Your task to perform on an android device:  Open settings from the top left overflow button and change the event color from Peacock to grape.
Image 0: 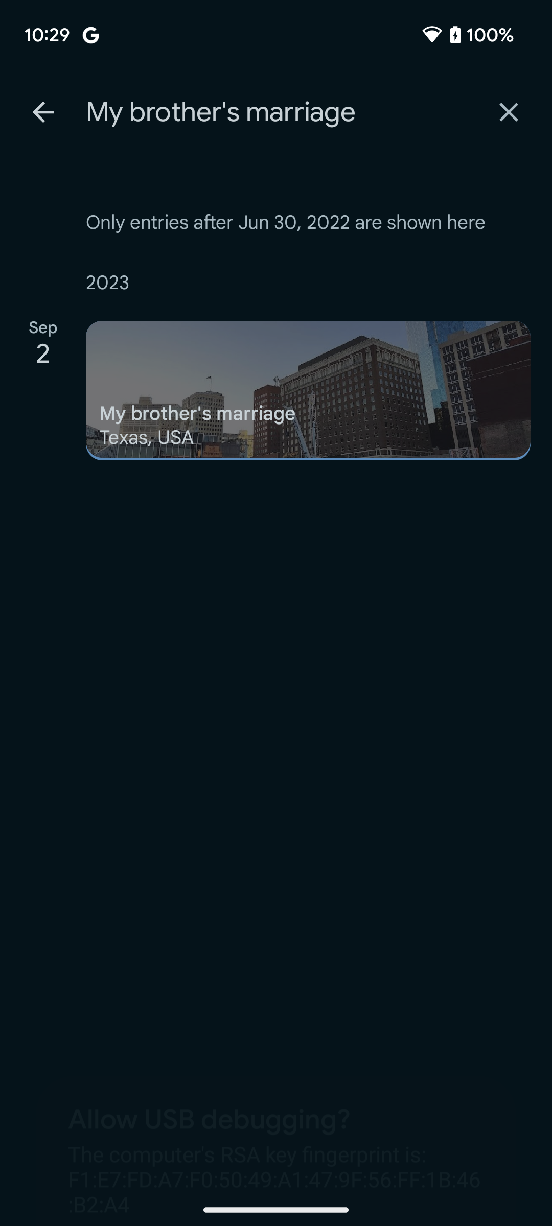
Go back to the previous page
Step 0: press back button
Image 1: 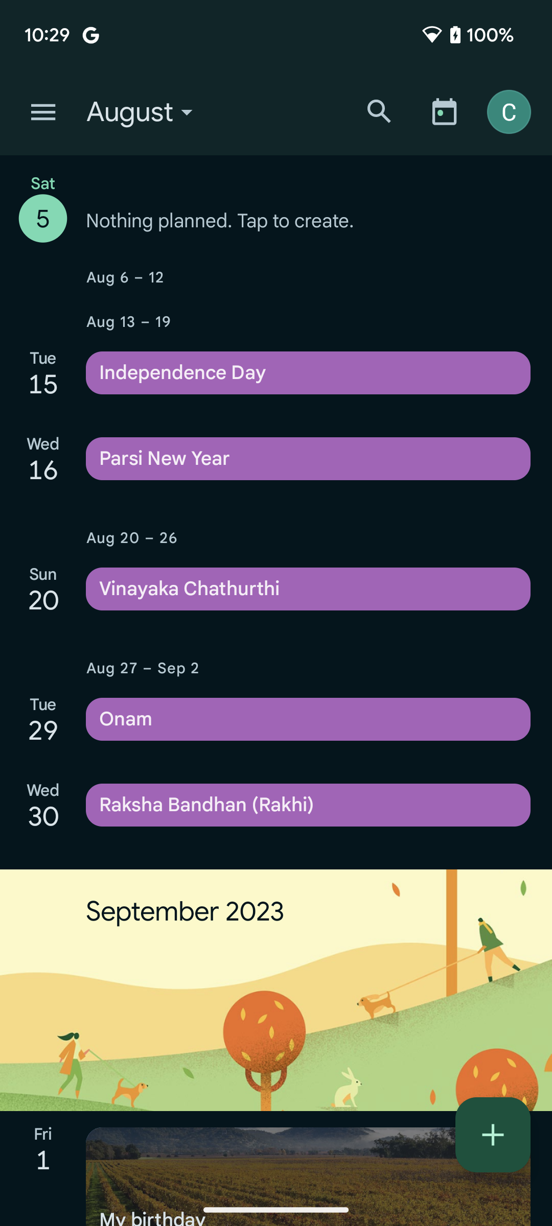
Click on the overflow button at the top left corner of the screen
Step 1: click (43, 112)
Image 3: 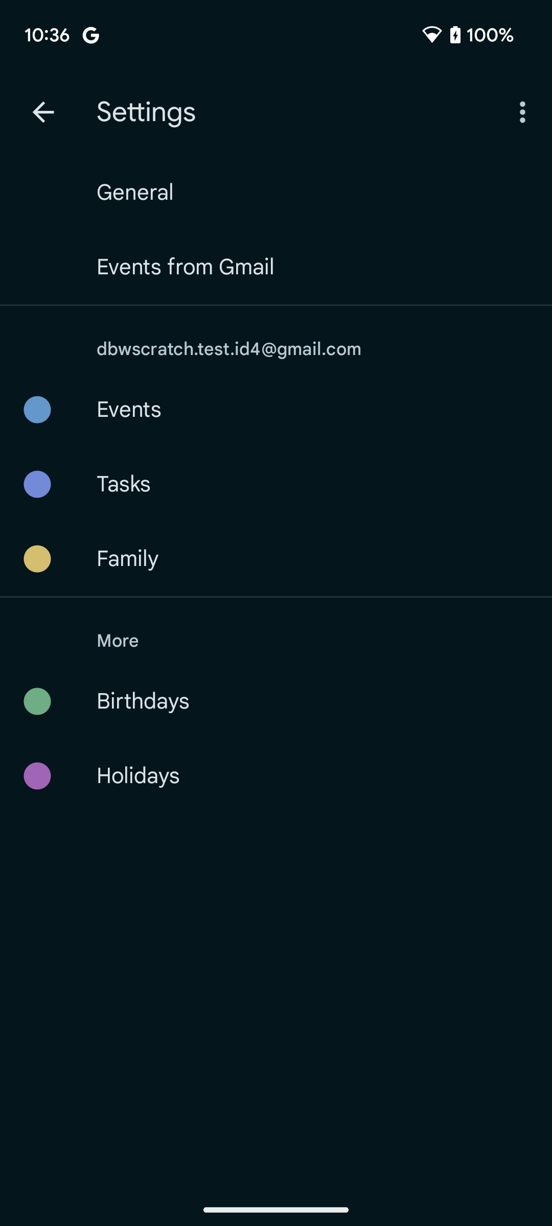
Click on the Events 
Step 3: click (129, 409)
Image 4: 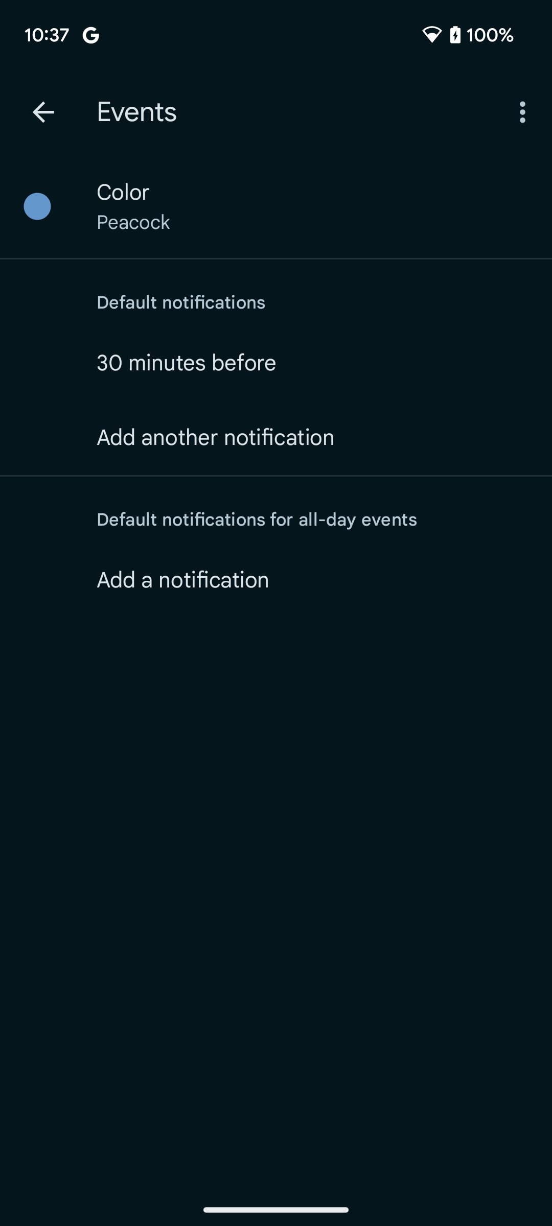
Click on the color to select a new color for events
Step 4: click (313, 206)
Image 5: 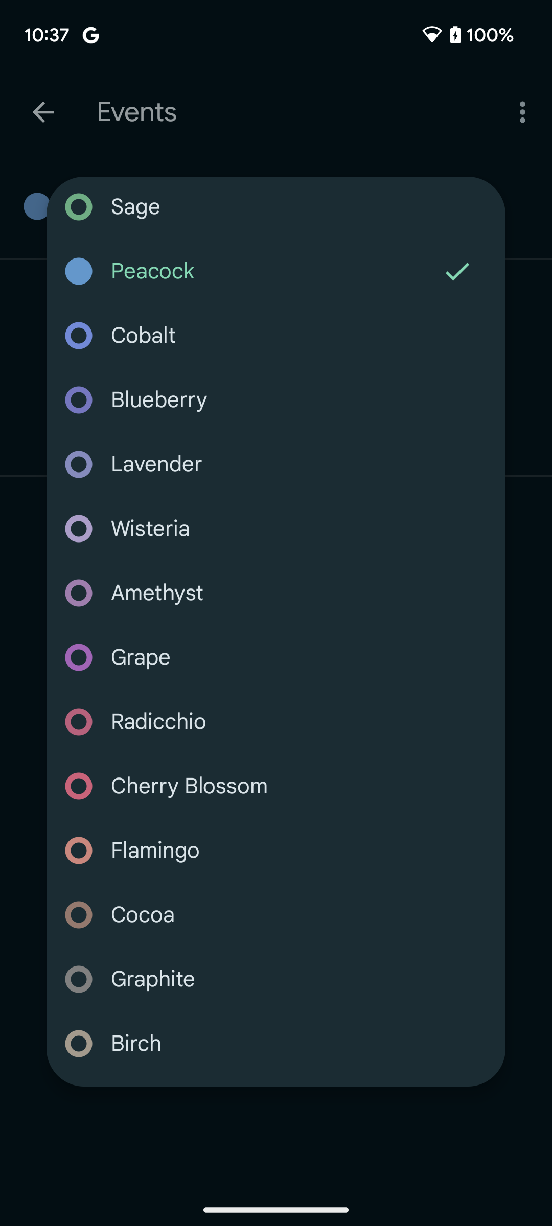
Click on the Grape to select this color
Step 5: click (308, 657)